Your task to perform on an android device: I am not receiving notification from my Gmail calendar , Turn ON the Show event from Gmail setting .
Image 0: 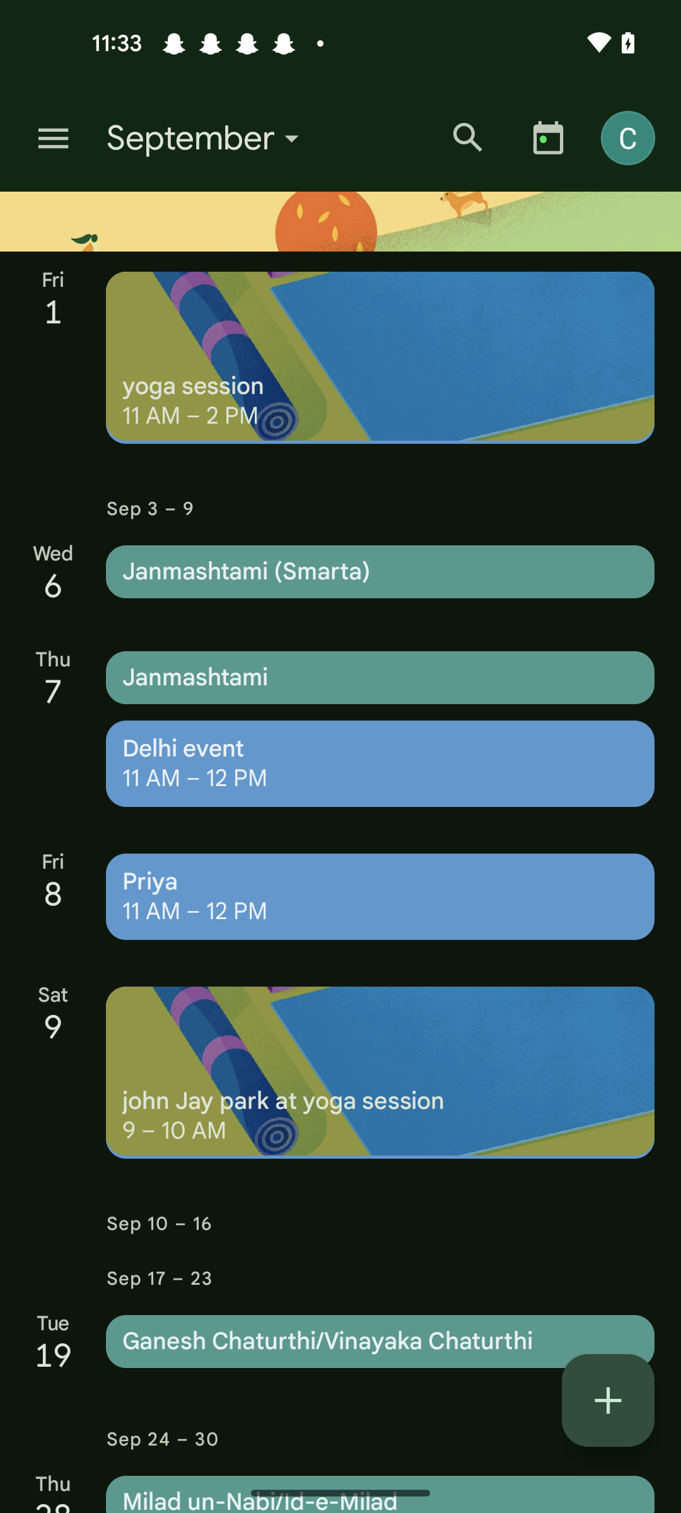
Click on the menu at the top left corner of the screen 
Step 0: click (53, 138)
Image 2: 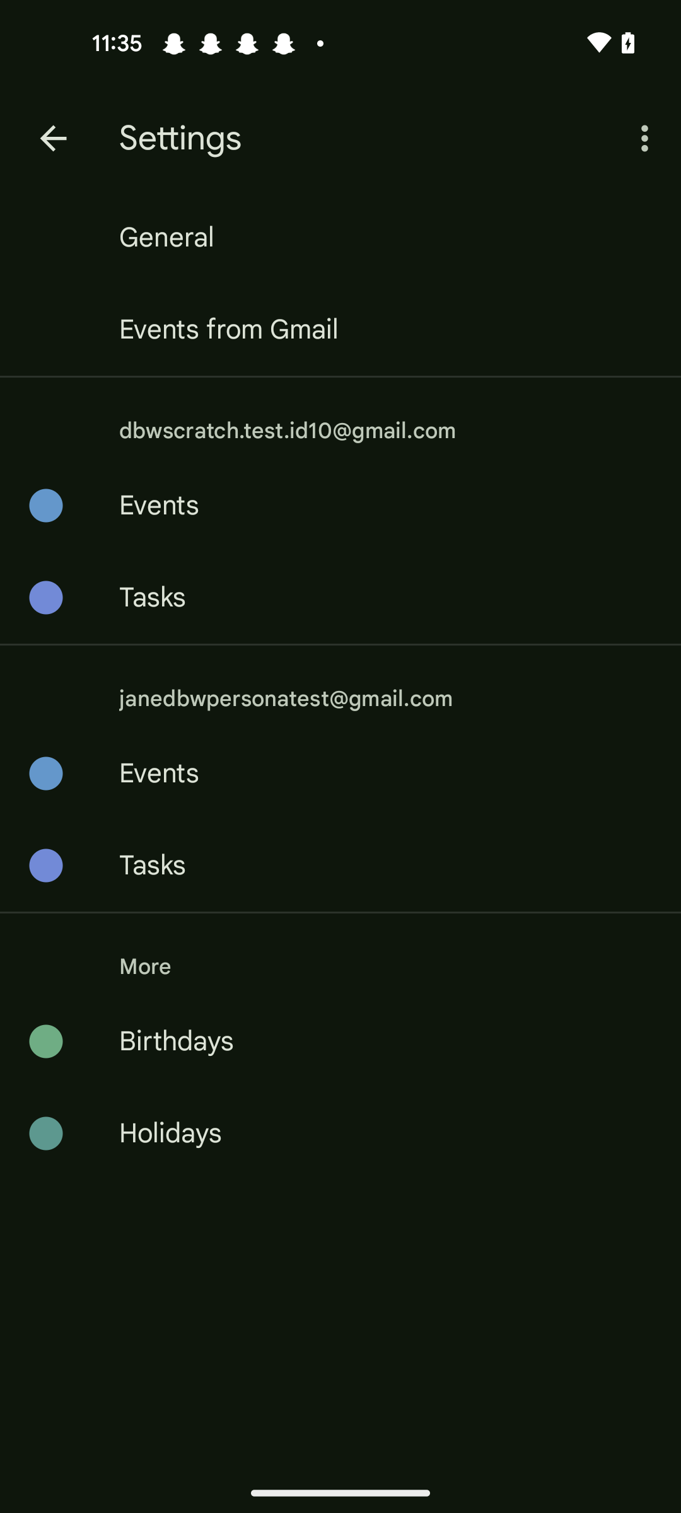
Click on the Events from gmail option
Step 2: click (387, 330)
Image 3: 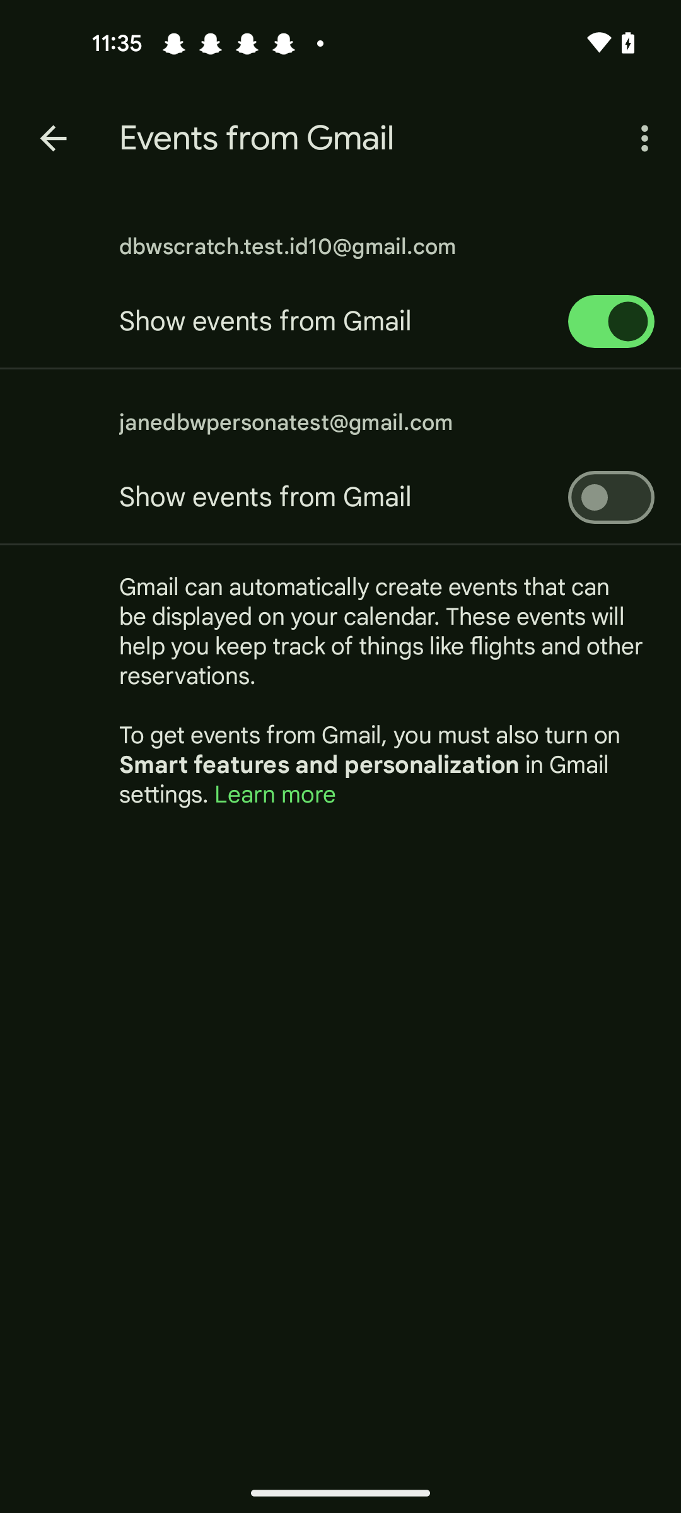
Turn ON the Show event 
Step 3: click (611, 497)
Image 4: 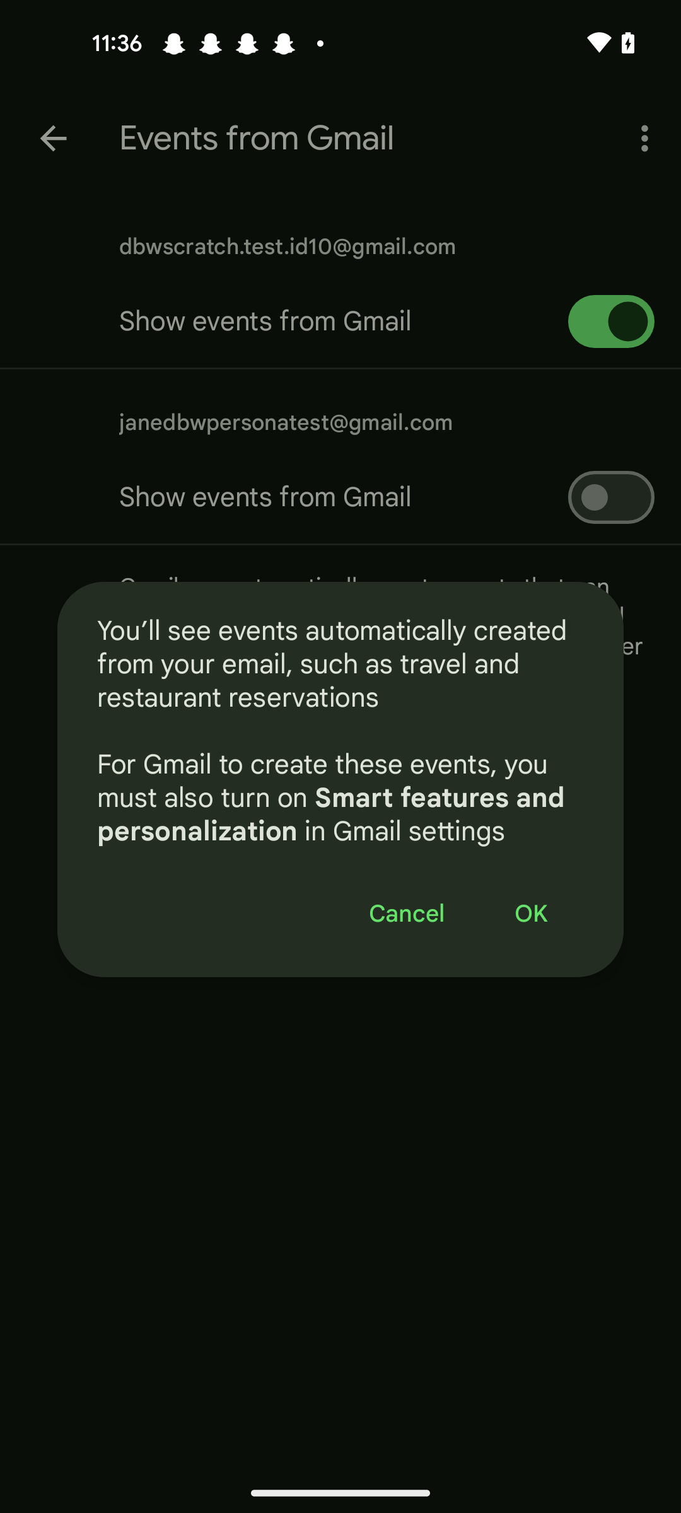
Click on the ok button of the screen 
Step 4: click (530, 914)